Your task to perform on an android device: On the eBay app, add the product Columbia Newton Ridge Plus women's size 9 waterproof purple hiking boots to my watchlist.
Image 0: 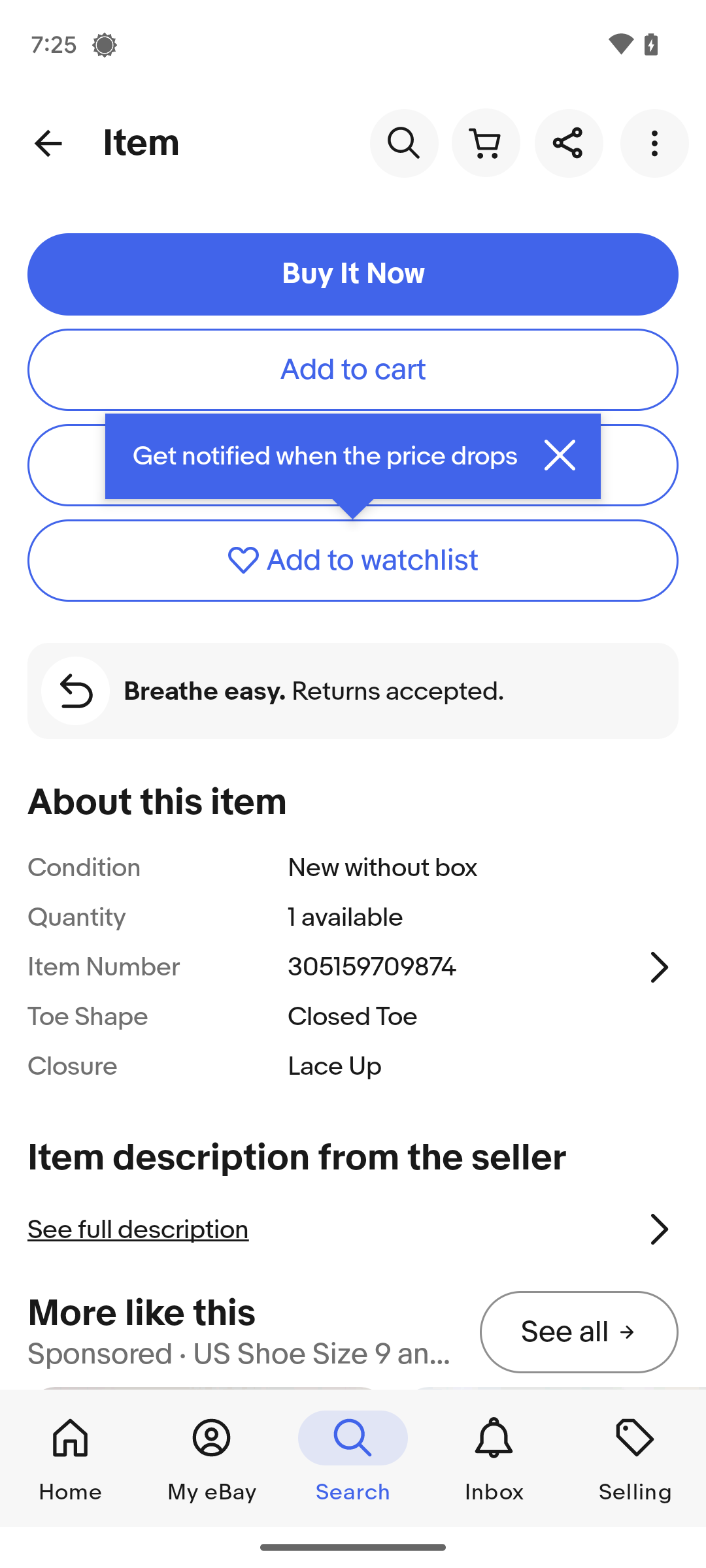
Click on the Add to watchlist tab.
Step 0: click (353, 561)